Your task to perform on an android device: Delete the Paused Timer in the clock app .
Image 0: 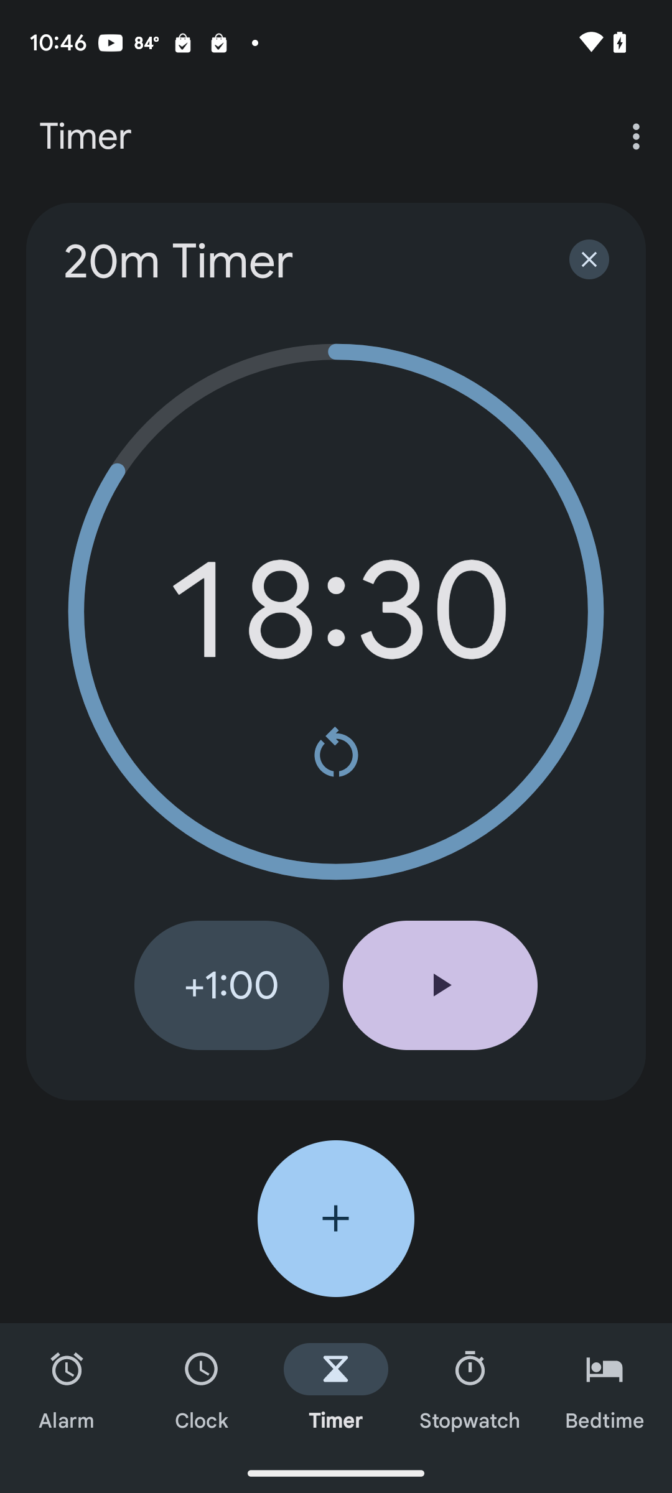
Click on the cross button
Step 0: click (589, 259)